Your task to perform on an android device: Update the Google Translate app in the Google Play Store app. 
Image 0: 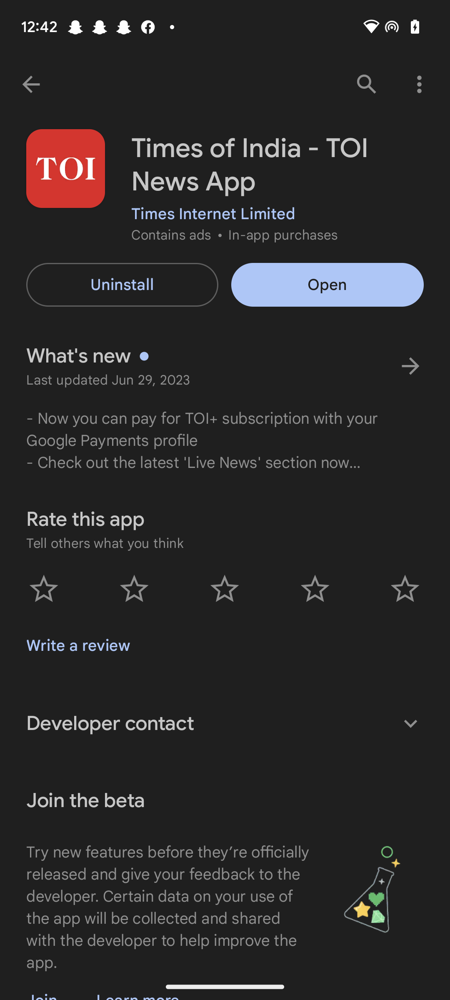
Go back to the previous screen
Step 0: press back button
Image 1: 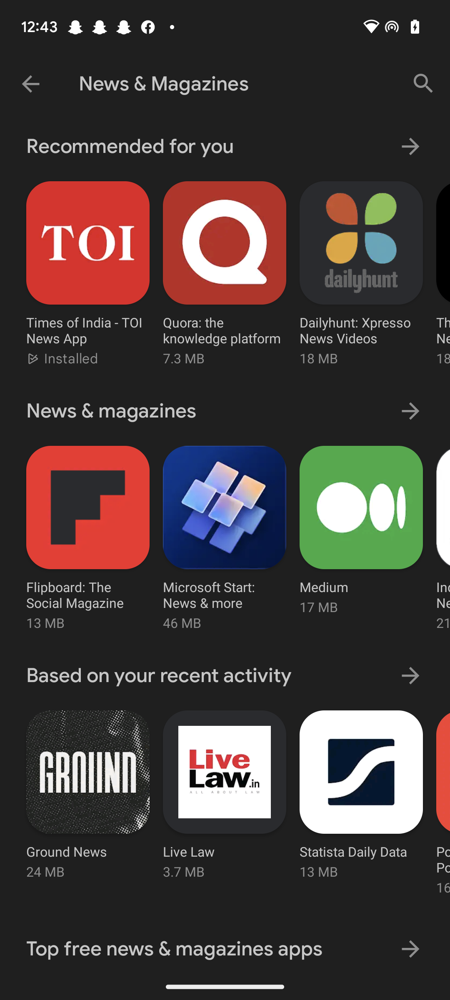
Go back to the previous screen
Step 1: press back button
Image 2: 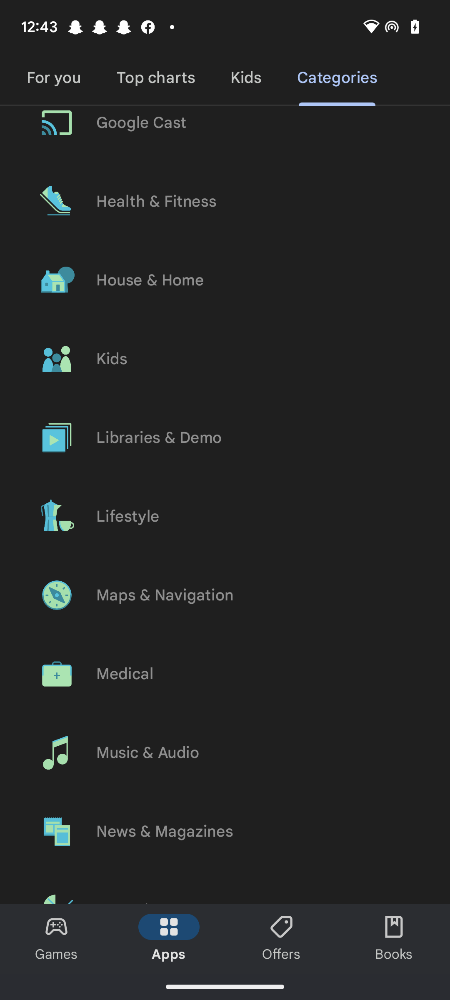
Swipe down 
Step 2: scroll up
Image 3: 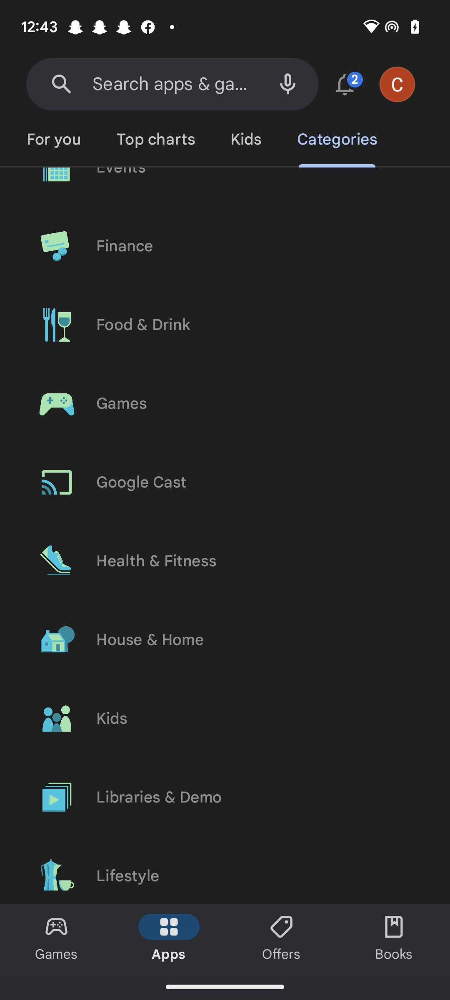
Click on the profile icon at the top right corner of the screen
Step 3: click (397, 84)
Image 4: 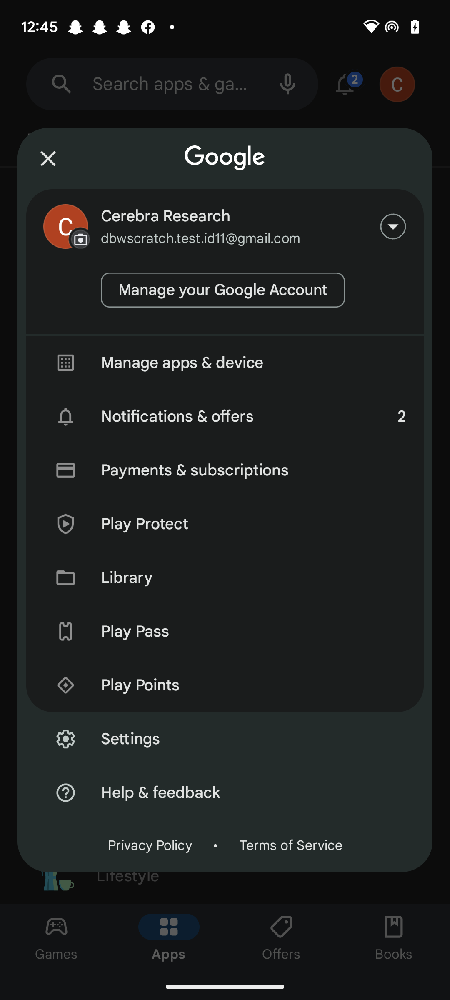
Click on the manage app & devices
Step 4: click (253, 362)
Image 5: 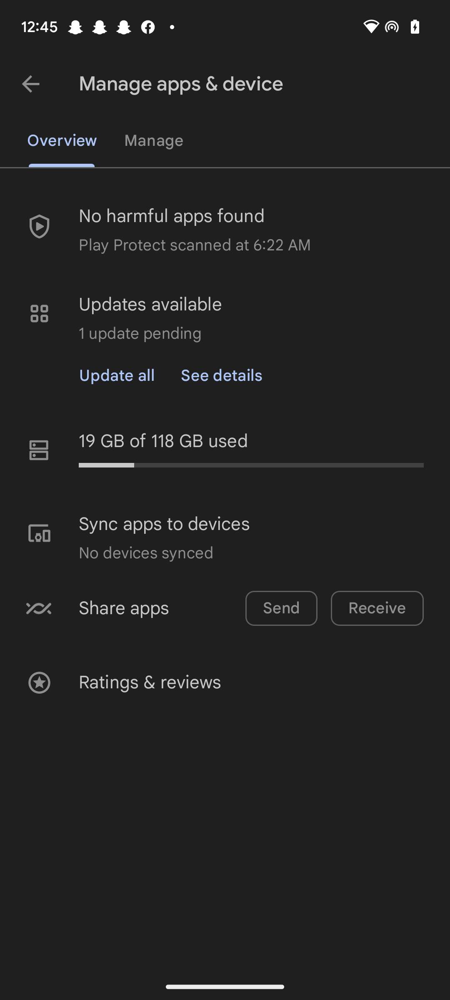
Click on the see details
Step 5: click (222, 375)
Image 6: 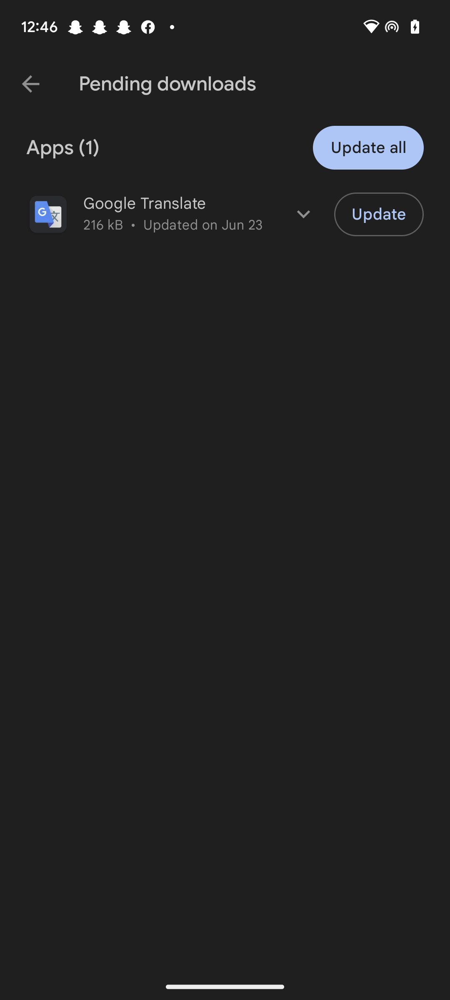
Click on the update button next to the Google Translate
Step 6: click (379, 214)
Image 7: 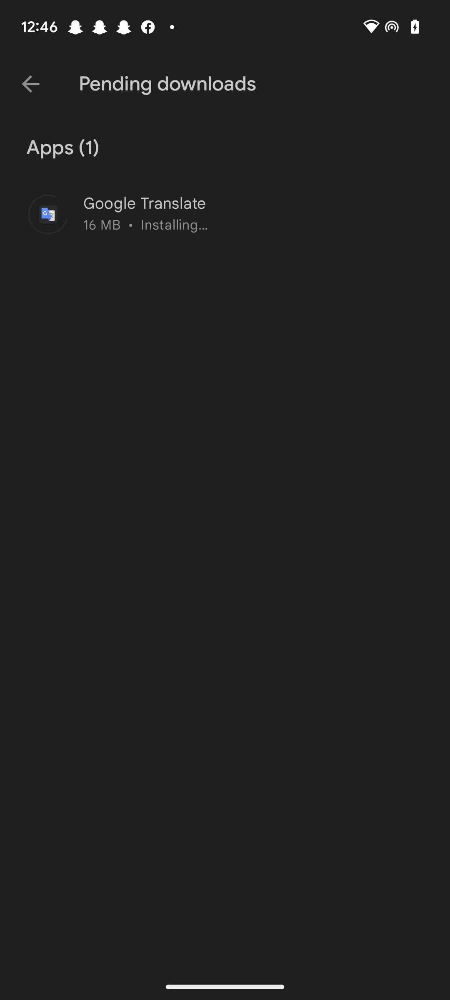
Click on the update button next to the Google Translate
Step 7: wait